Your task to perform on an android device: I'd want to view my shopping cart to see what things I've added.
Image 0: 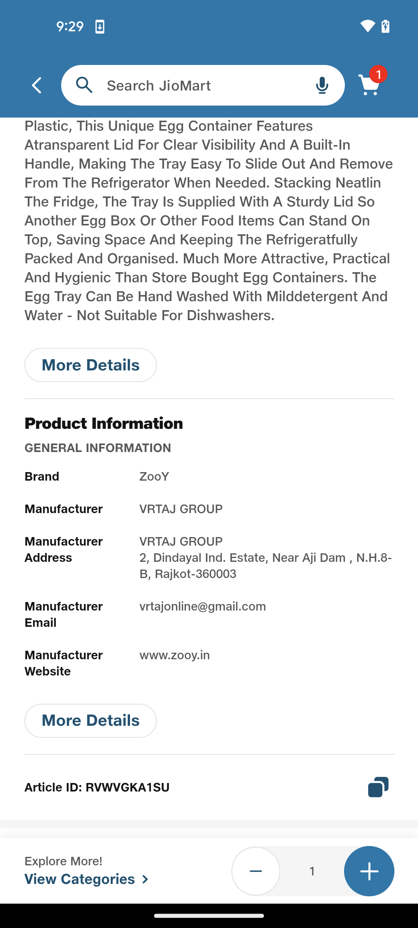
click on the cart icon
Step 0: click (369, 84)
Image 1: 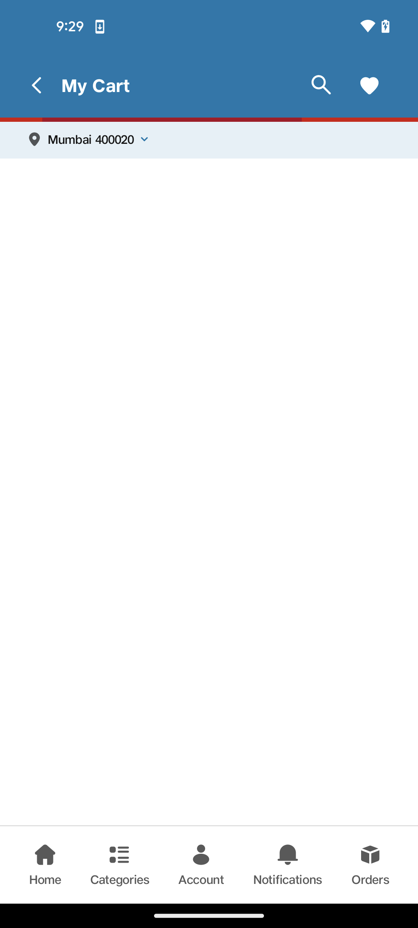
click on the cart icon
Step 1: wait